Your task to perform on an android device: In the Sound Recorder Plus app, change the recording quality to 256 kbps or 48 kHz.
Image 0: 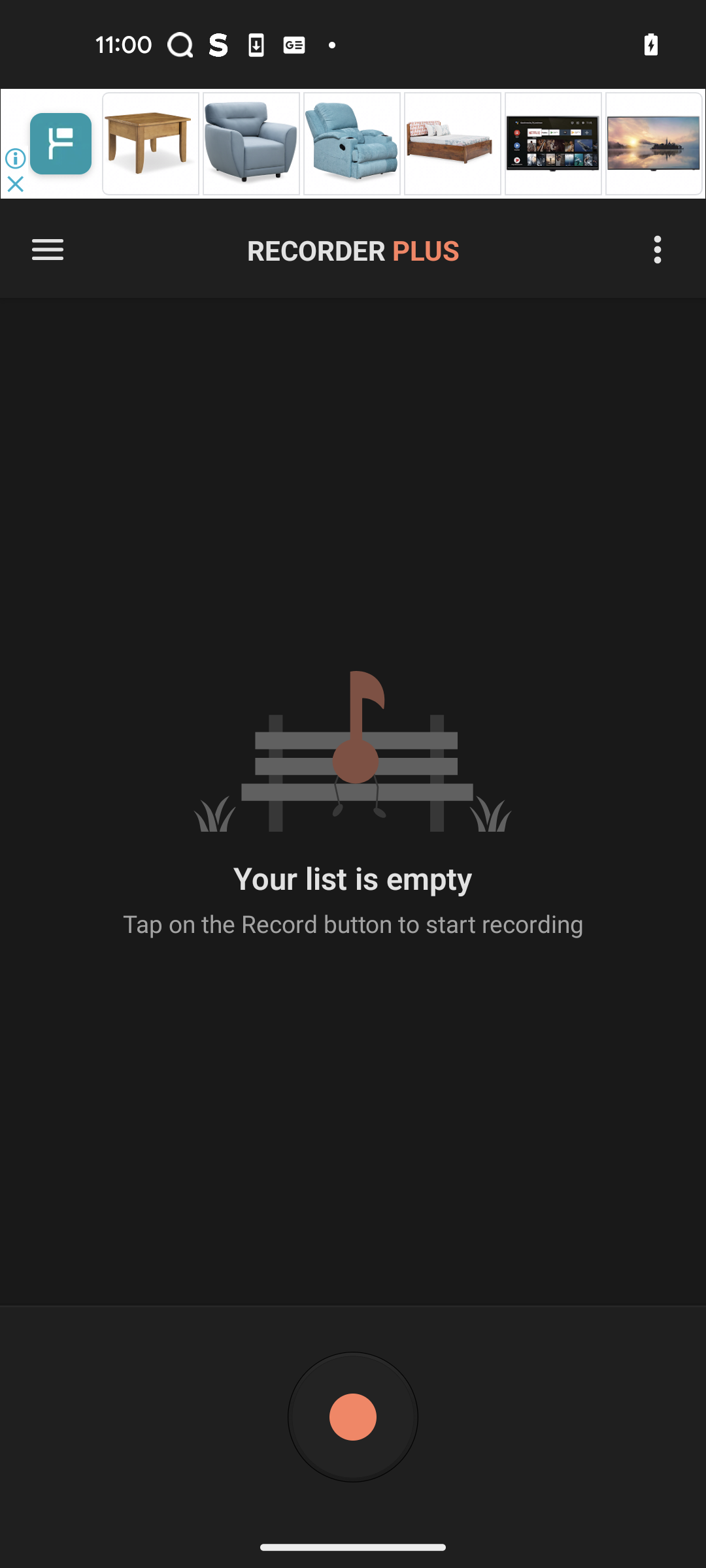
Click on the three lines at the top left corner of the screen
Step 0: click (47, 250)
Image 1: 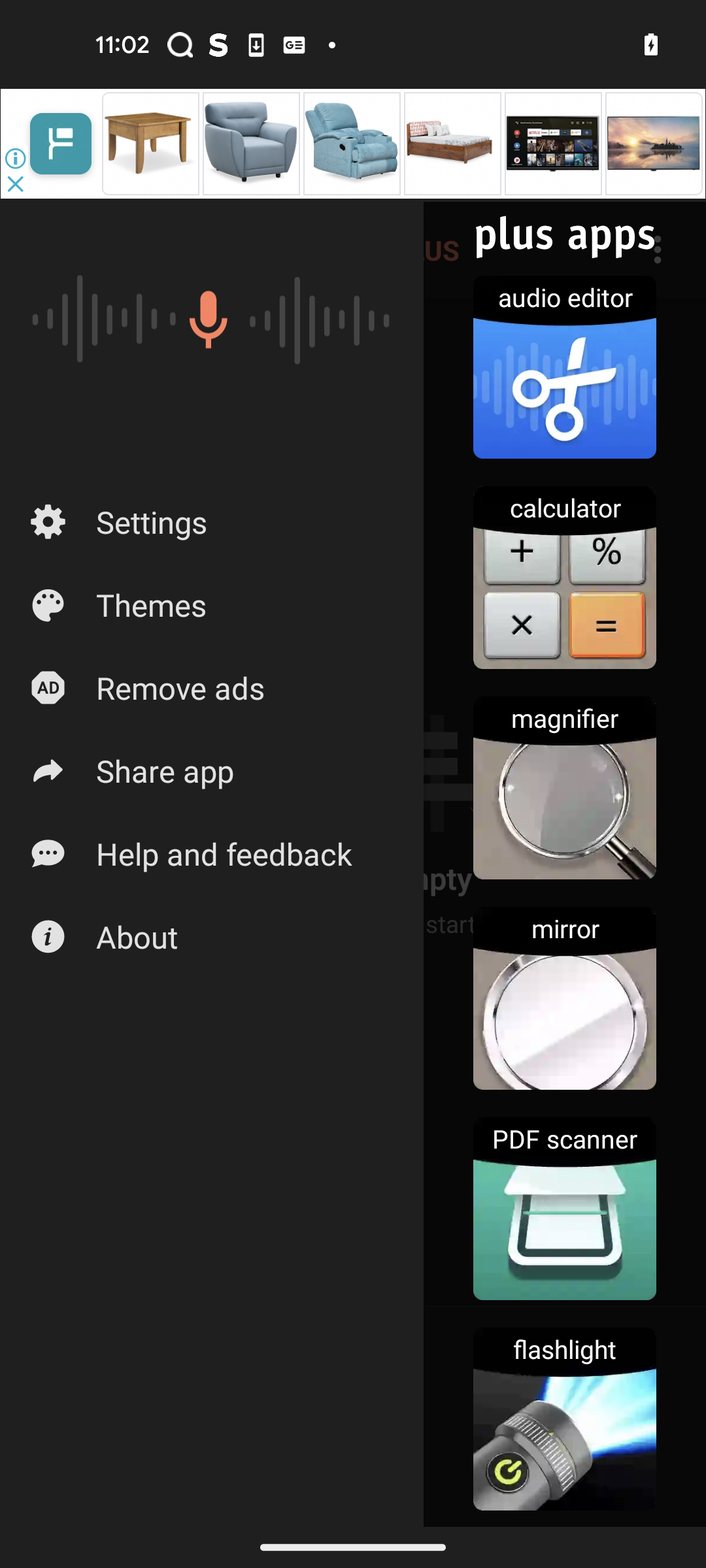
Click on the Settings option
Step 1: click (212, 521)
Image 2: 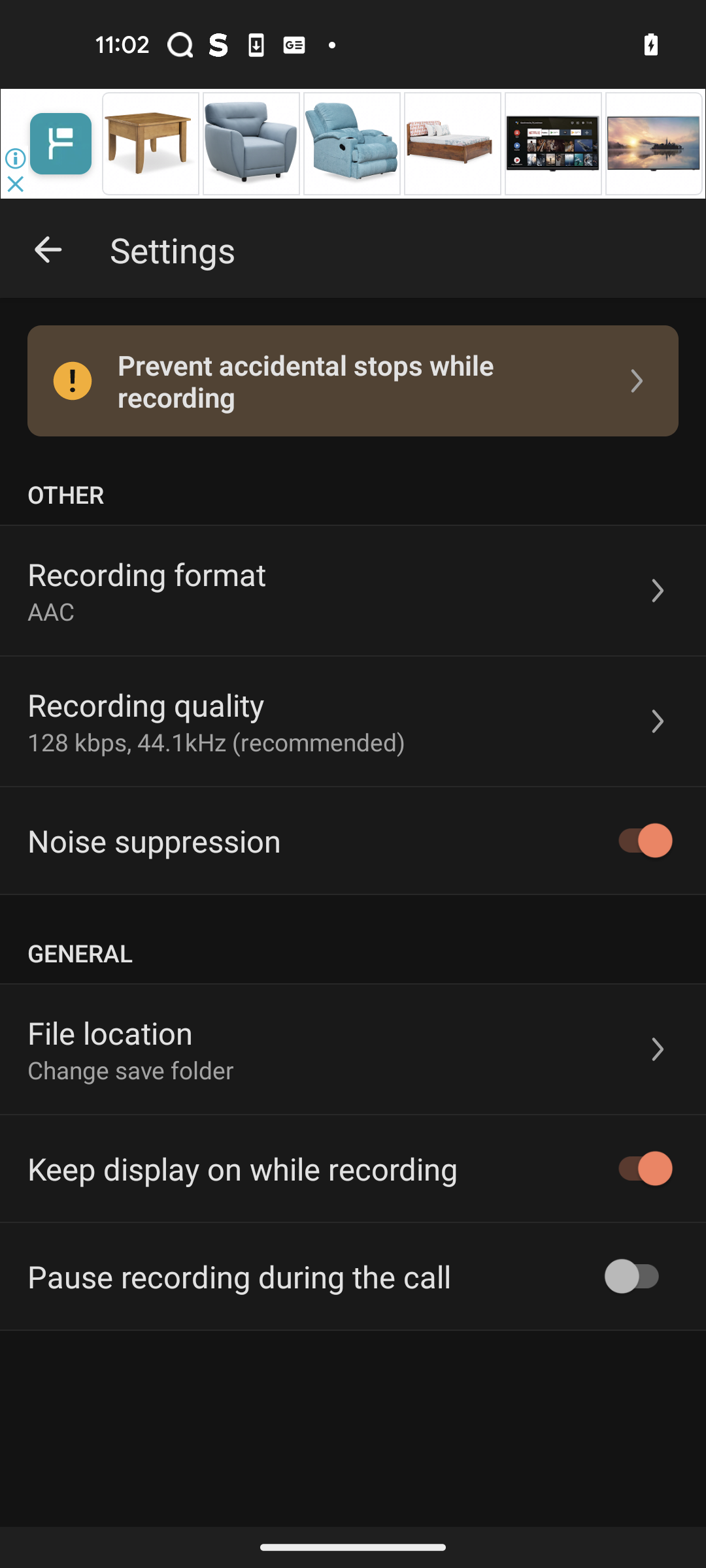
Click on the Recording quality option
Step 2: click (145, 704)
Image 3: 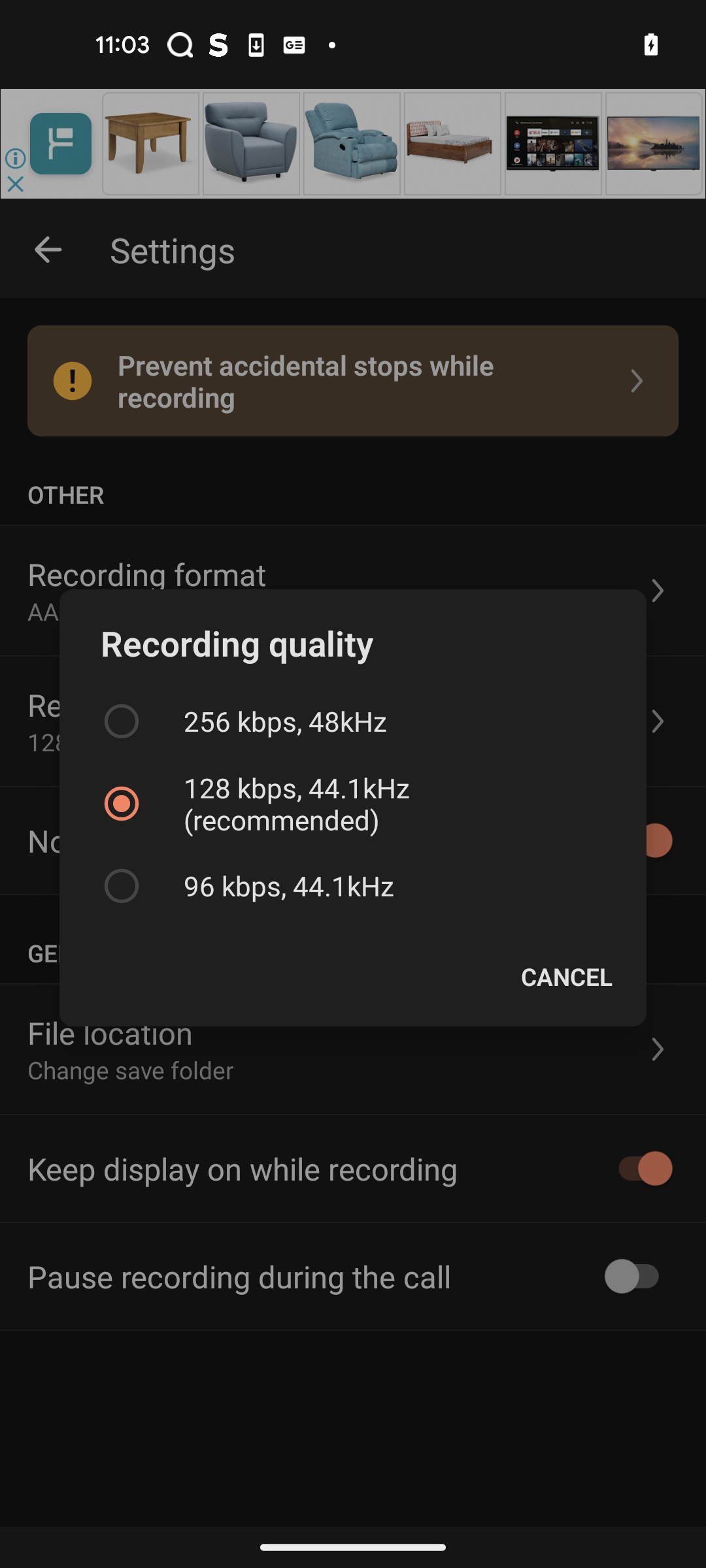
Select 256 kbps,48kHz
Step 3: click (352, 721)